Your task to perform on an android device: Go to the Ubuy app and search for lean meat, as it is a good source of iron, zinc, and B12.
Image 0: 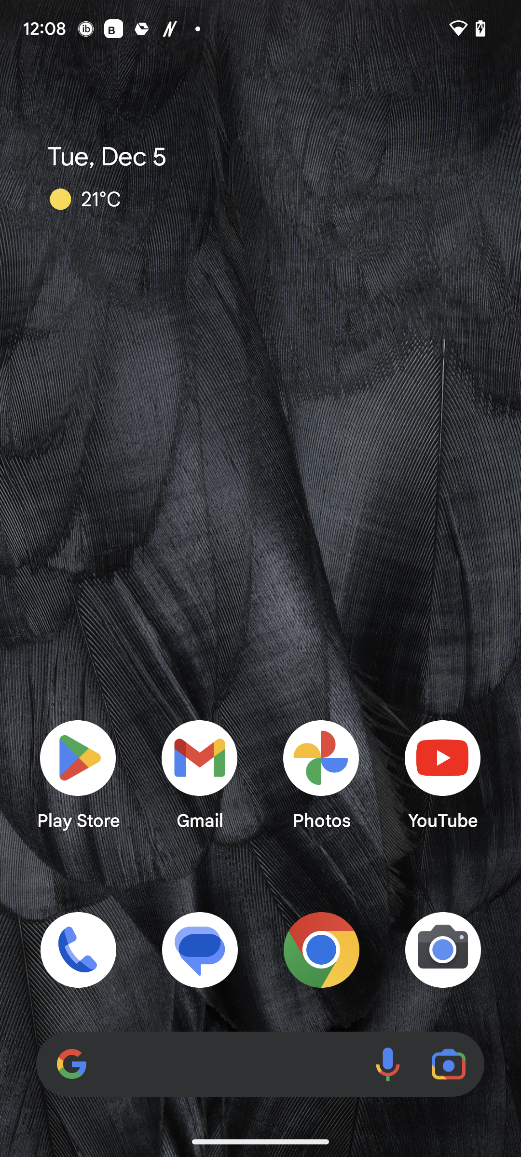
Open the Ubuy app.
Step 0: open app "Ubuy"
Image 1: 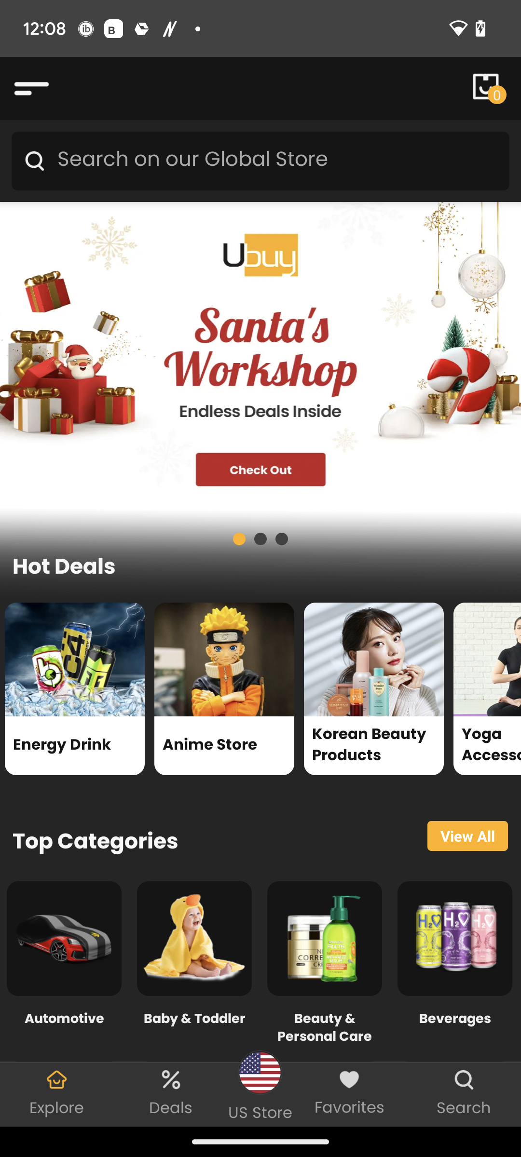
Click on the search bar at the top of the screen.
Step 1: click (277, 161)
Image 2: 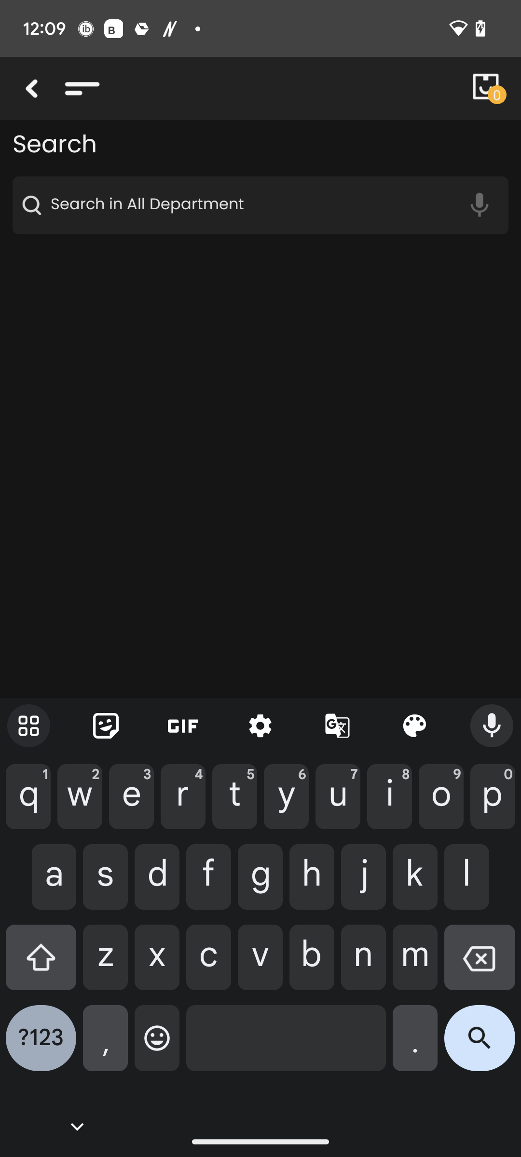
Type lean meat in the search bar.
Step 2: type "lean meat"
Image 3: 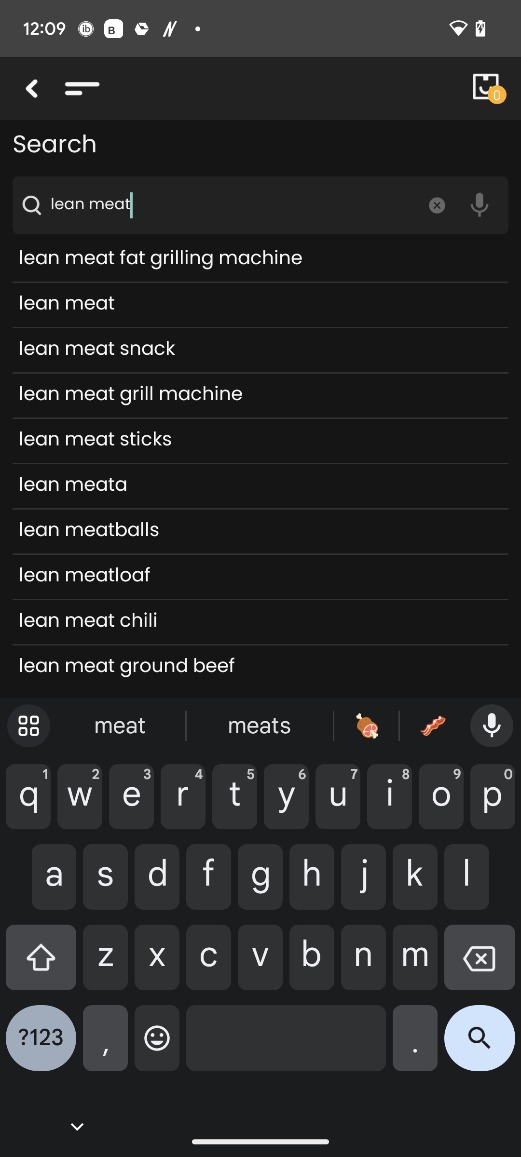
Click on the search icon at the bottom right corner of the screen.
Step 3: click (480, 1046)